Your task to perform on an android device: I am planning to go hiking this weekend therefore I would like to browse hiking equipment on the JD sports app.
Image 0: 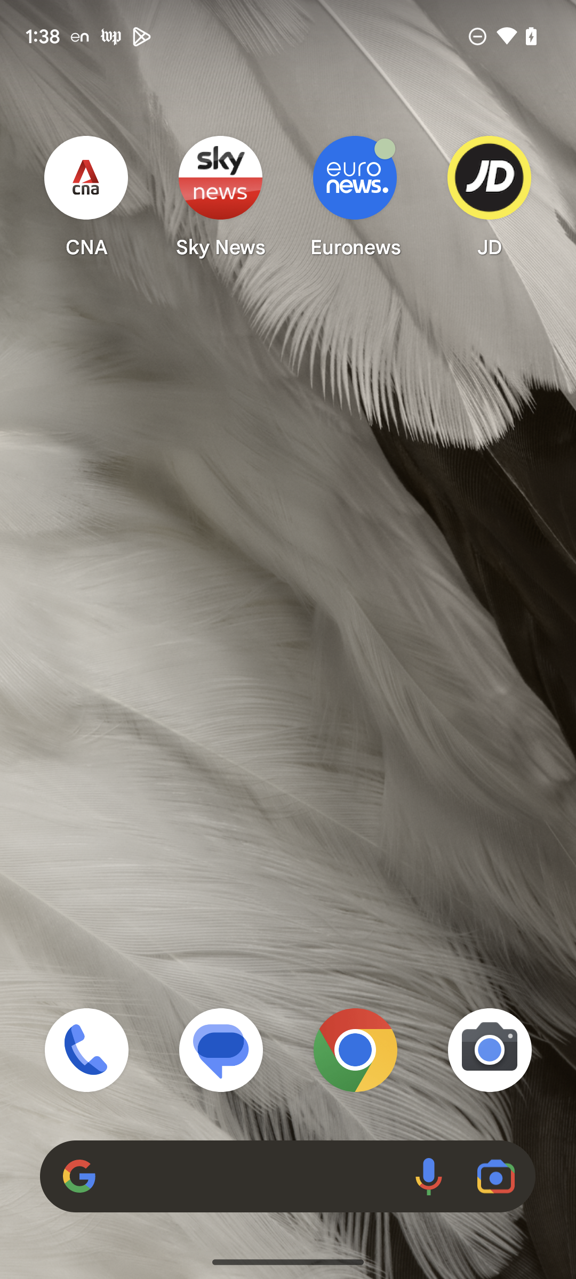
Open JD sports app
Step 0: click (489, 195)
Image 3: 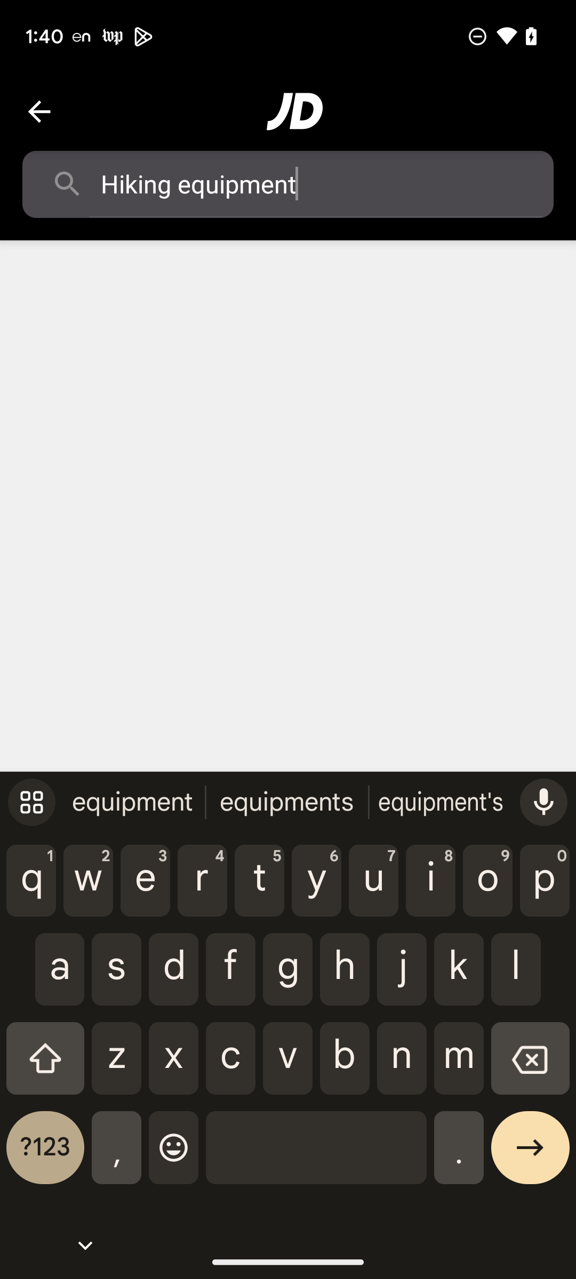
Click on next
Step 3: click (530, 1156)
Image 4: 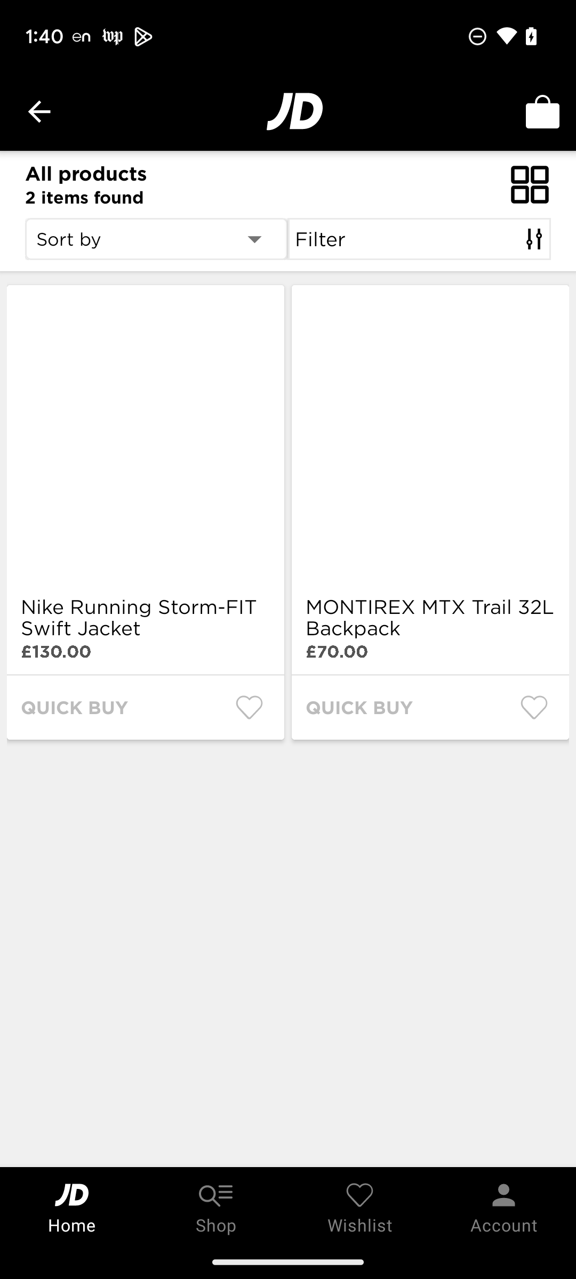
Click on next
Step 4: wait
Image 5: 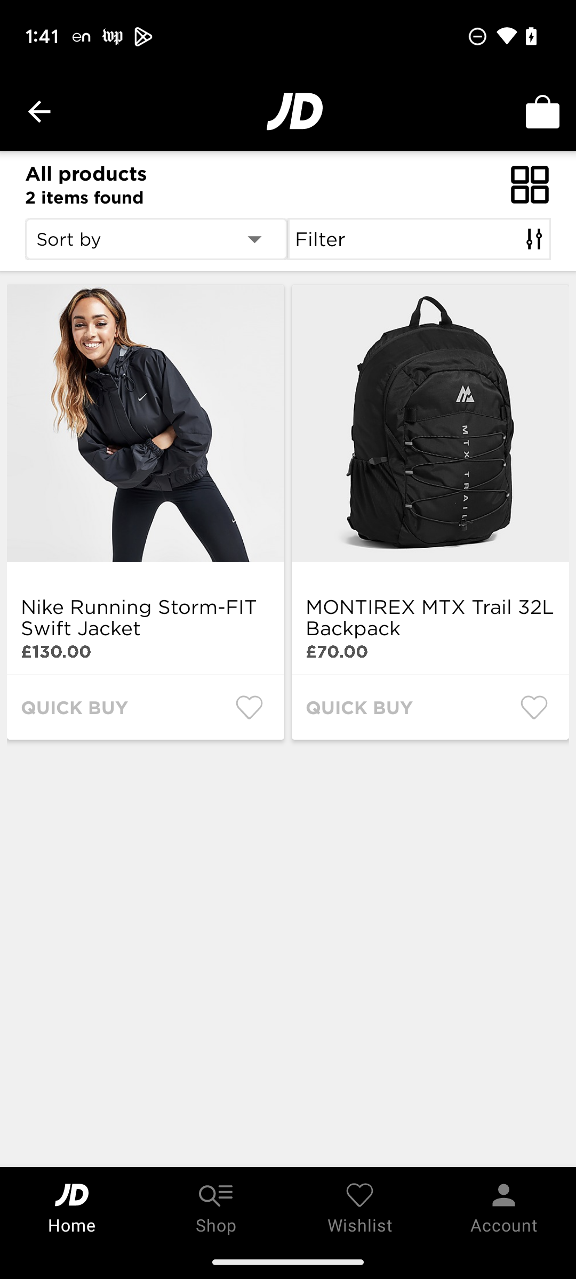
Click on next
Step 5: wait